Your task to perform on an android device: I recently visited Queen Elizabeth Park, and I captured its beautiful picture on my phone. View the picture of Queen Elizabeth Park for me on the Gallery app.
Image 0: 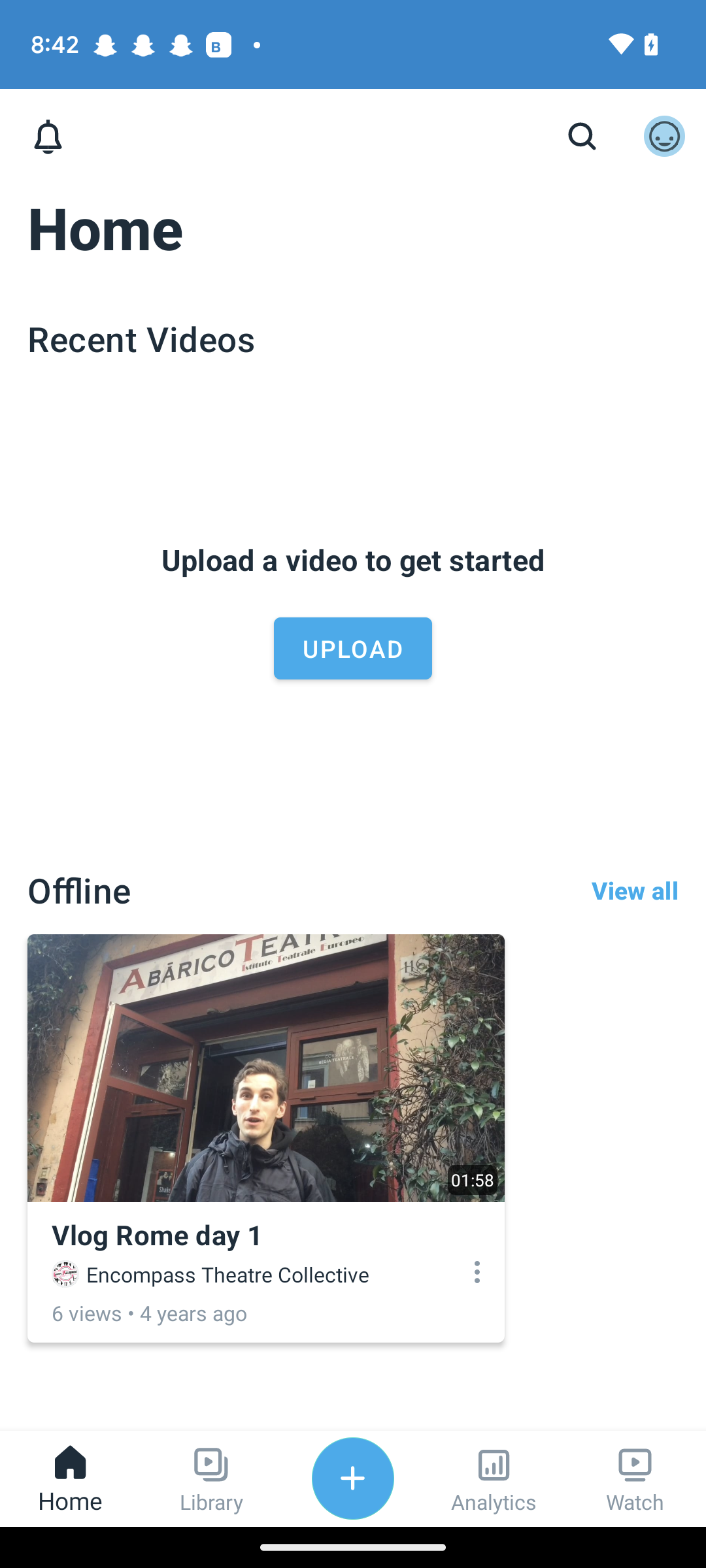
Open the Gallery app
Step 0: open app "Gallery"
Image 1: 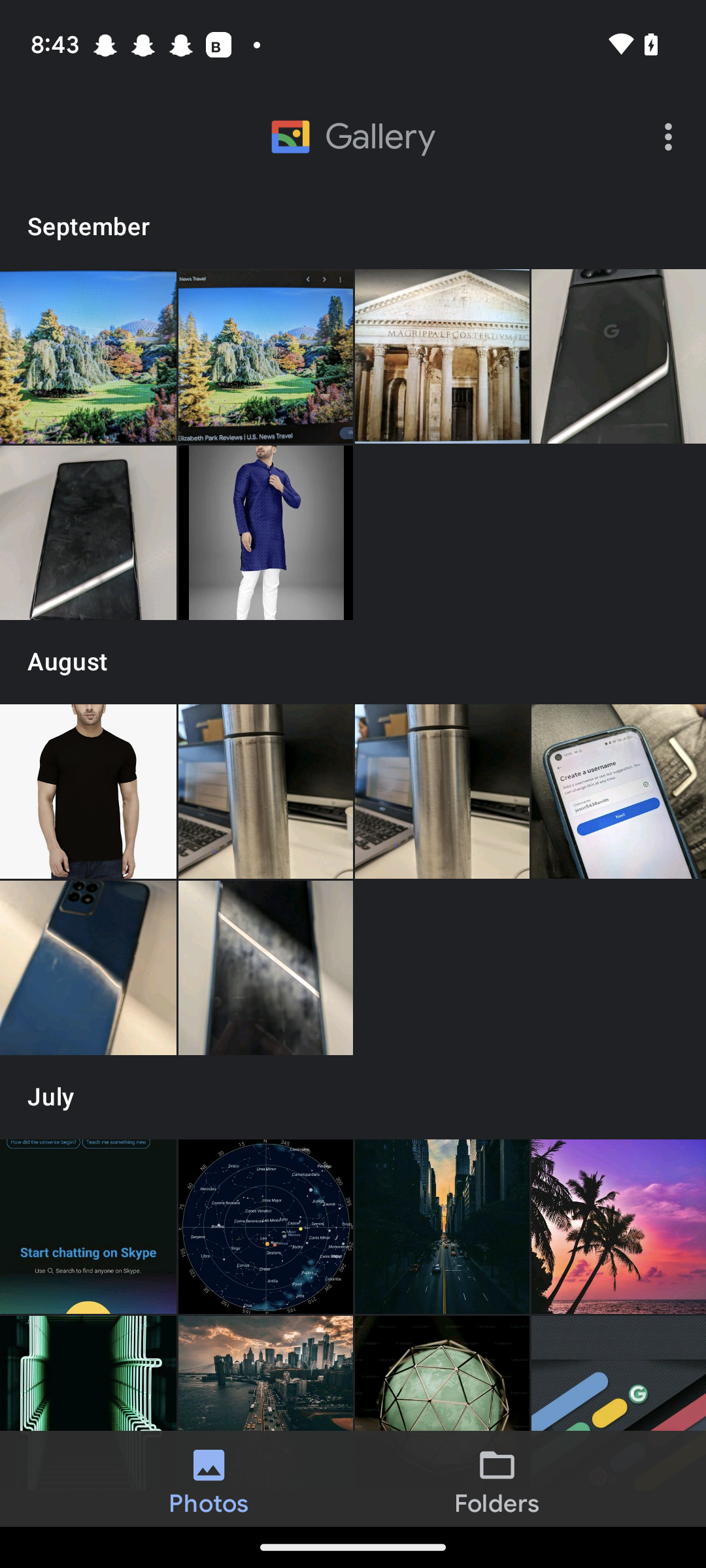
click on the first photo from the left in the first row.
Step 1: click (88, 356)